Your task to perform on an android device: I'd like to see the product details of the Moonair Amaira 7 kg Washing Machine in the Industrybuying app.
Image 0: 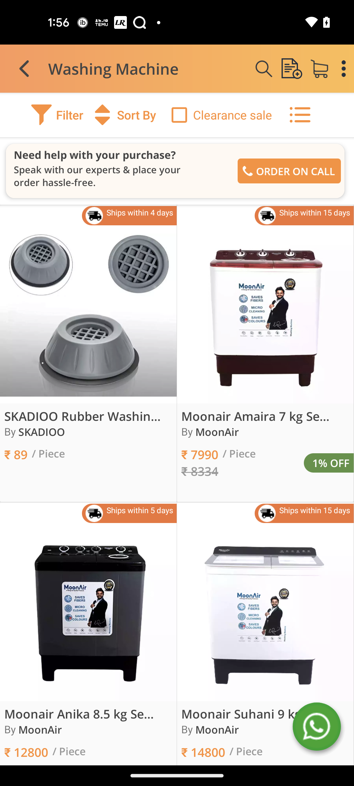
Open the Moonair Amaira 7 kg Washing Machine
Step 0: click (268, 344)
Image 1: 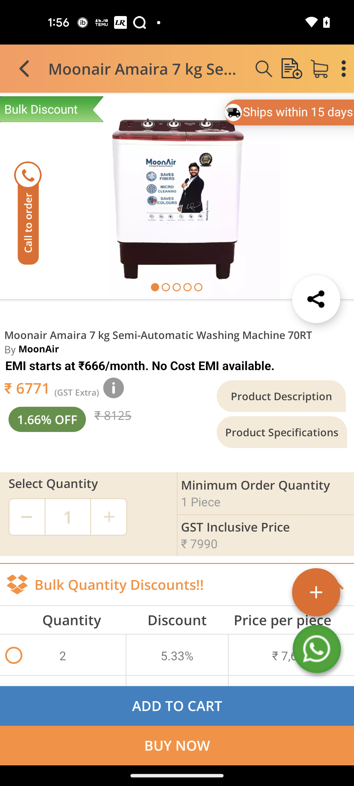
Click on the Product Description
Step 1: click (281, 396)